Your task to perform on an android device: Delete the official weekend party mail.
Image 0: 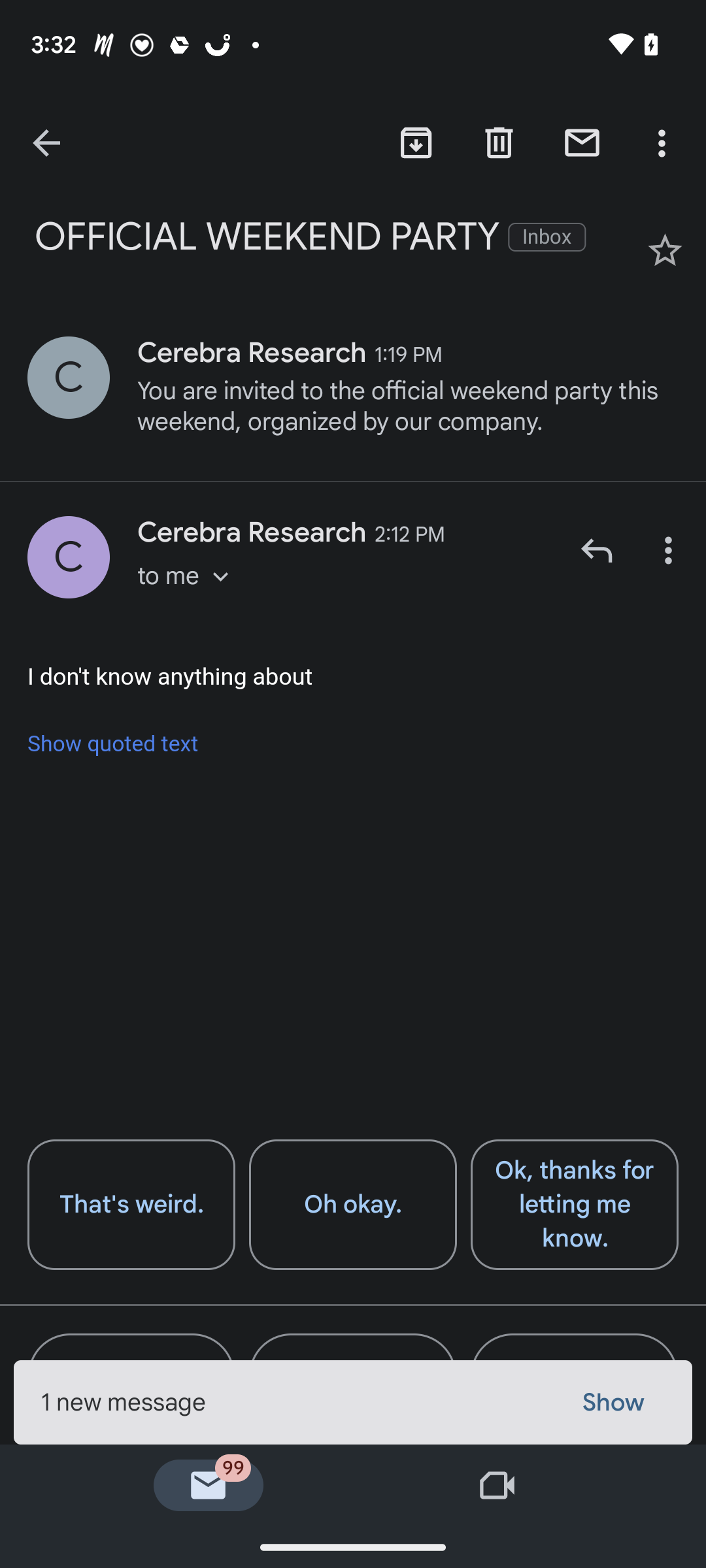
click on the Delete icon on the right side of the screen.
Step 0: click (499, 142)